Your task to perform on an android device: I want to check out the Rechargeable Electric Lawn Mower, so check out the Rechargeable Electric Lawn Mower in my cart in the Temu app.
Image 0: 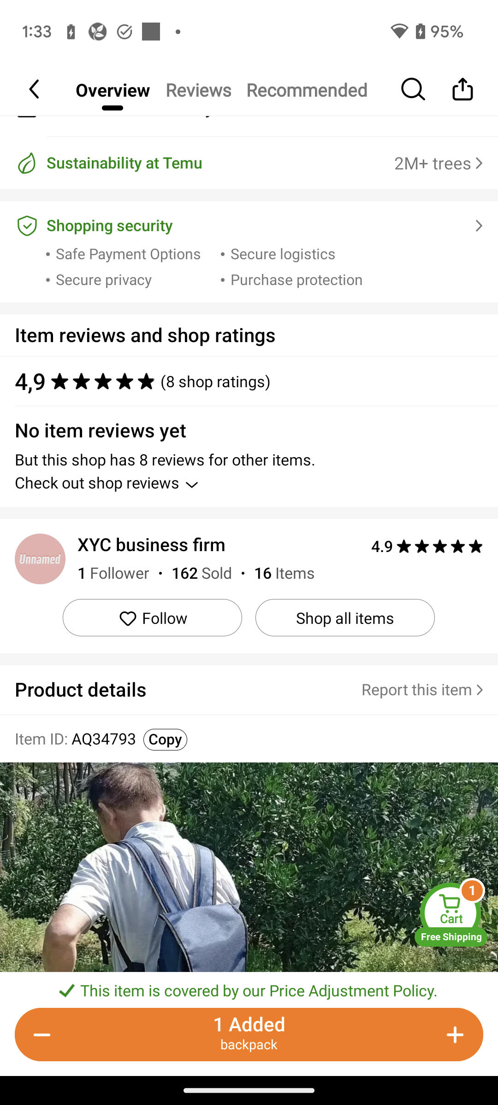
Click on the cart icon at the bottom right corner of the screen to checkout this lawn mower.
Step 0: click (451, 919)